Your task to perform on an android device: I want to delete these photos because I have moved them to my desktop, so I need some space on my phone
Image 0: 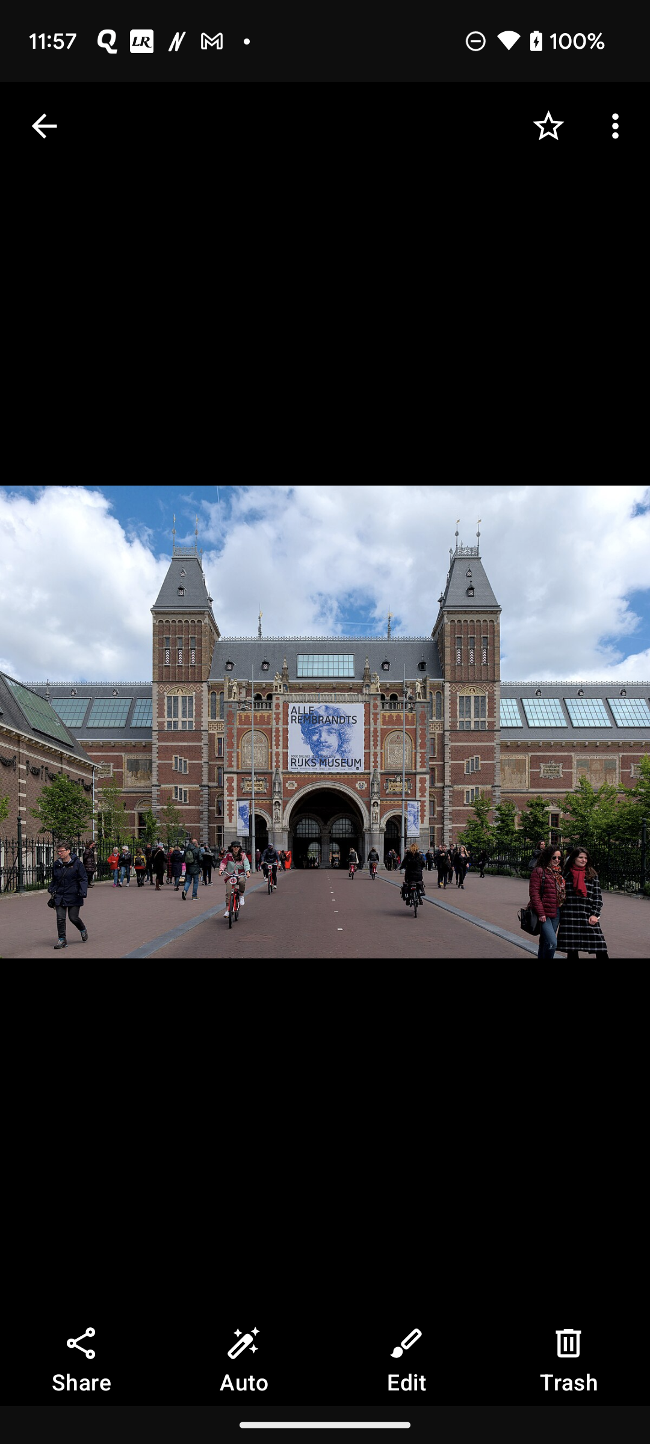
Click on the Trash icon at the bottom right of the screen
Step 0: click (569, 1362)
Image 1: 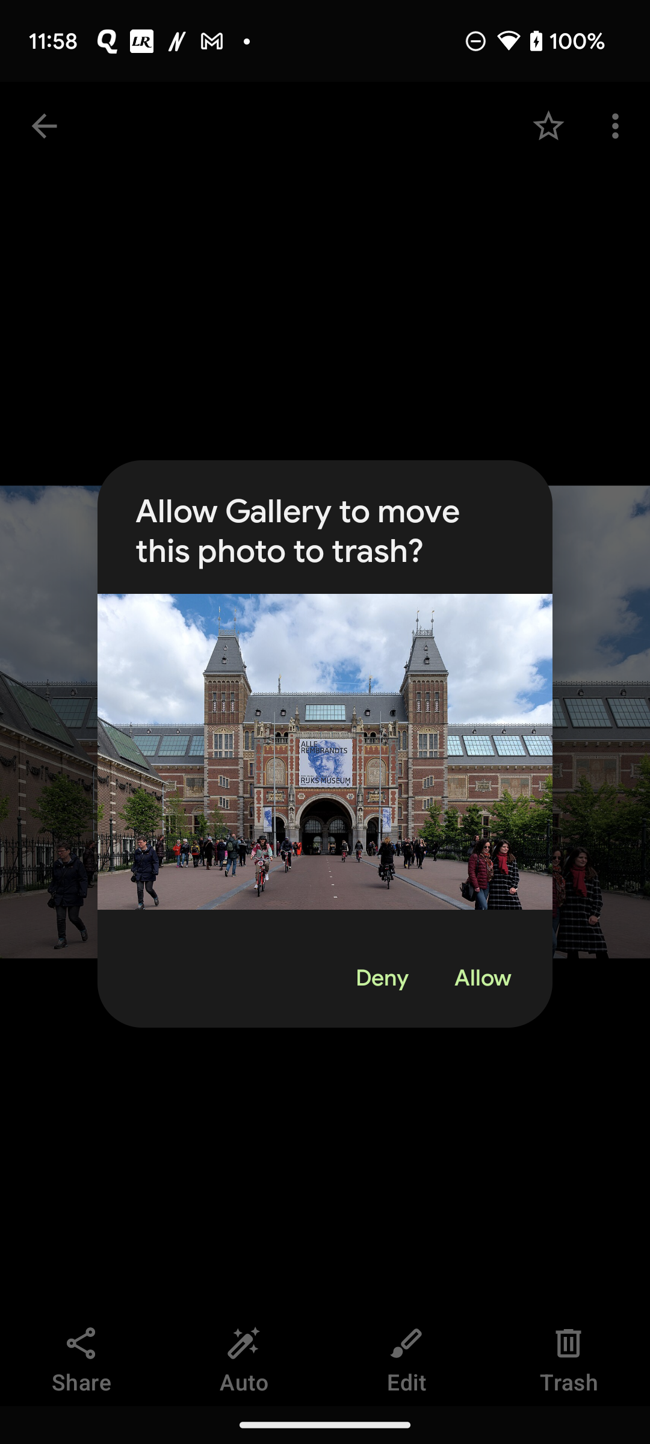
Click on the Allow option 
Step 1: click (483, 978)